Your task to perform on an android device: In the Insight Timer app, In order to improve my meditation, I would like to listen to the sounds of nature.
Image 0: 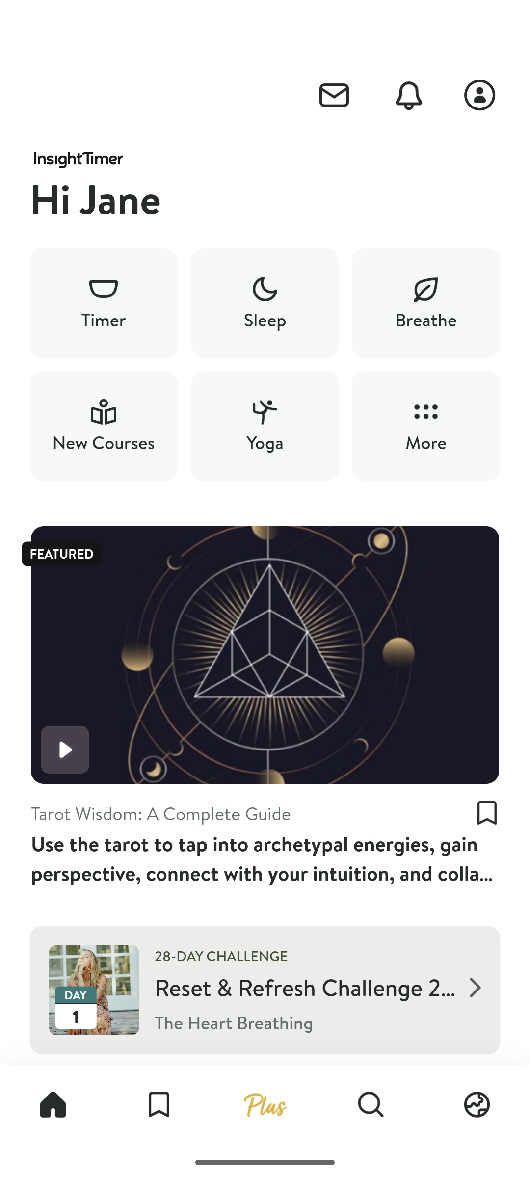
Click on the search icon
Step 0: click (371, 1105)
Image 1: 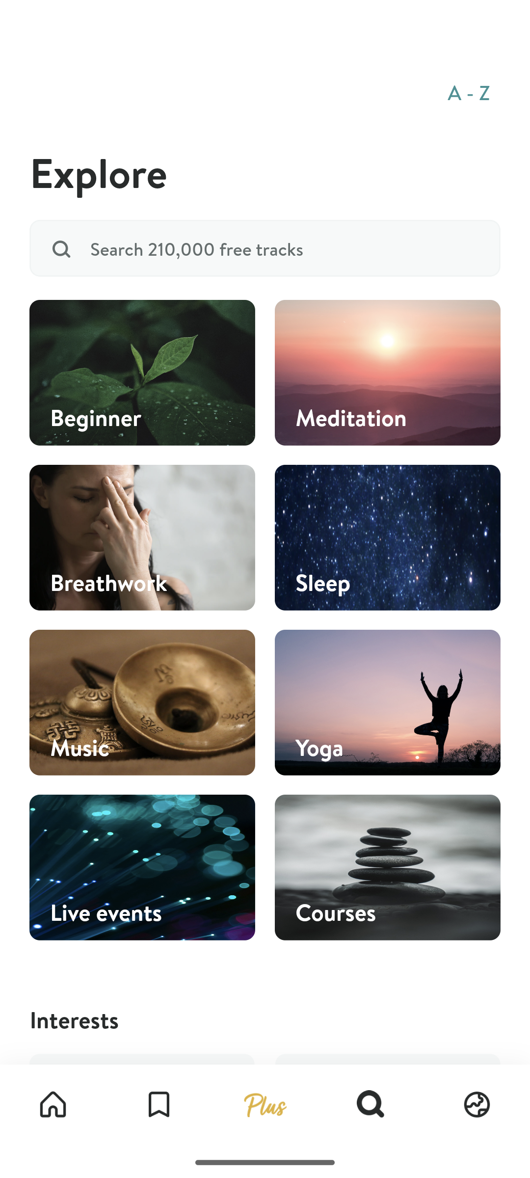
Click on the search bar
Step 1: click (294, 248)
Image 2: 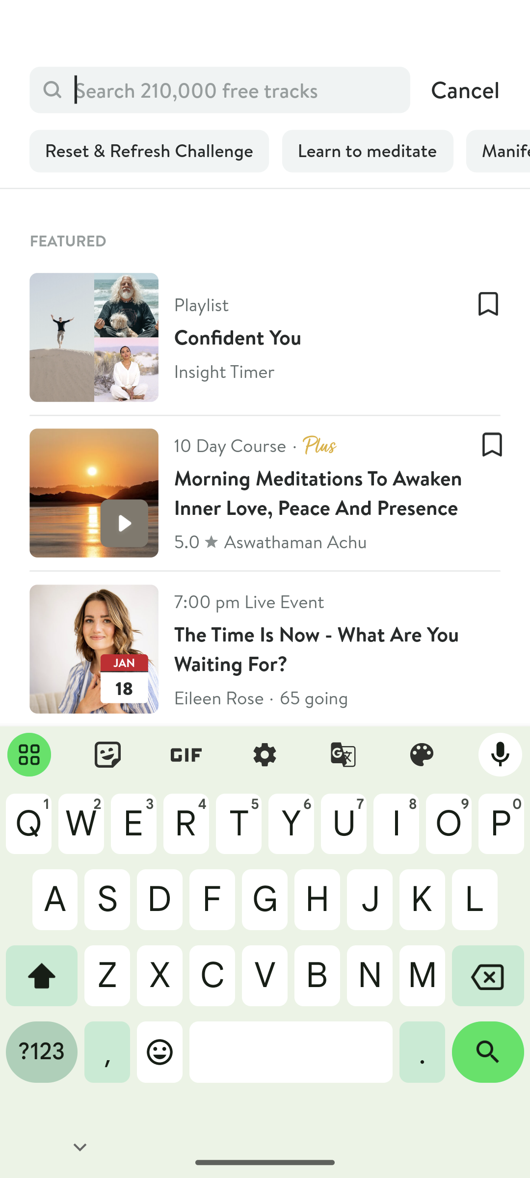
Enter a meditation as sounds of nature
Step 2: type "sounds of nature"
Image 3: 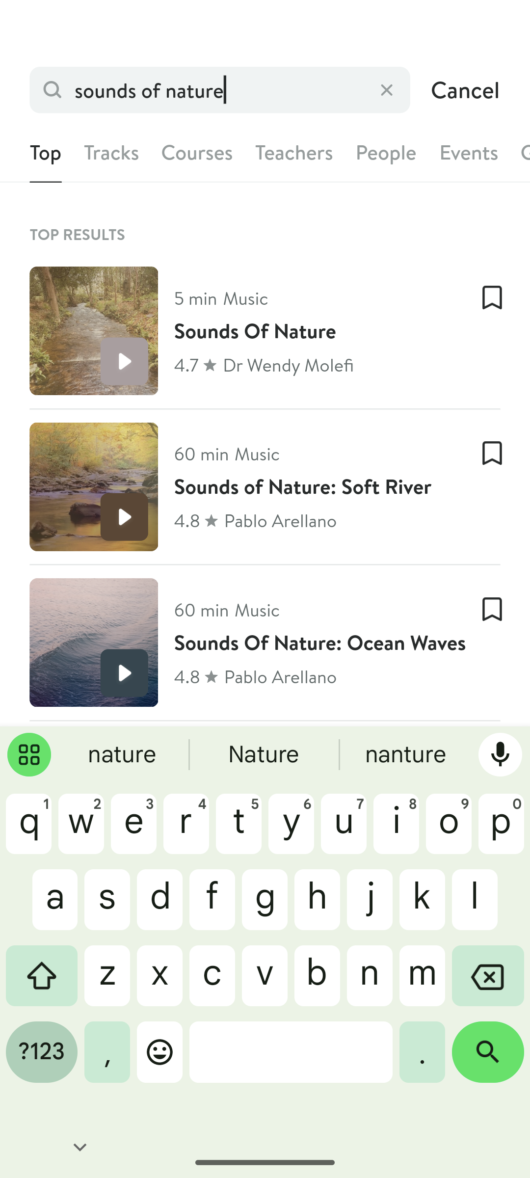
Click on the search icon
Step 3: click (488, 1059)
Image 4: 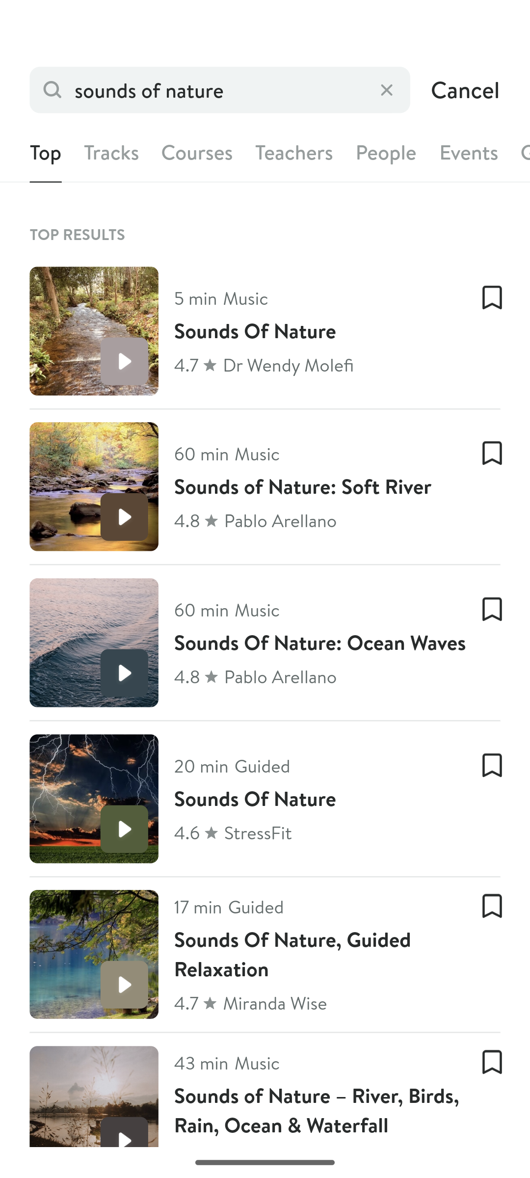
Click on the tracks 
Step 4: click (111, 156)
Image 5: 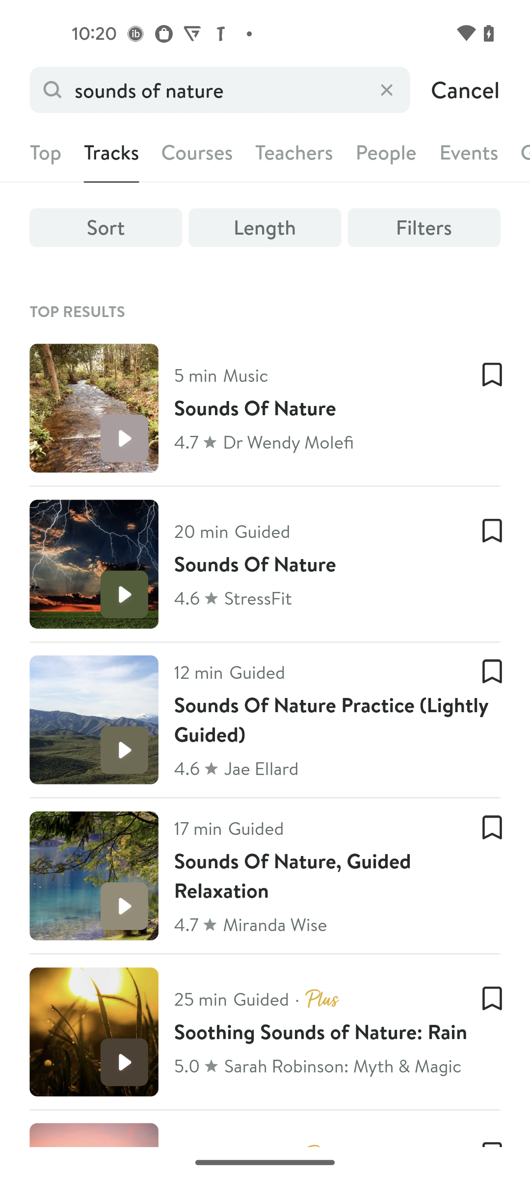
Swipe up
Step 5: scroll down
Image 6: 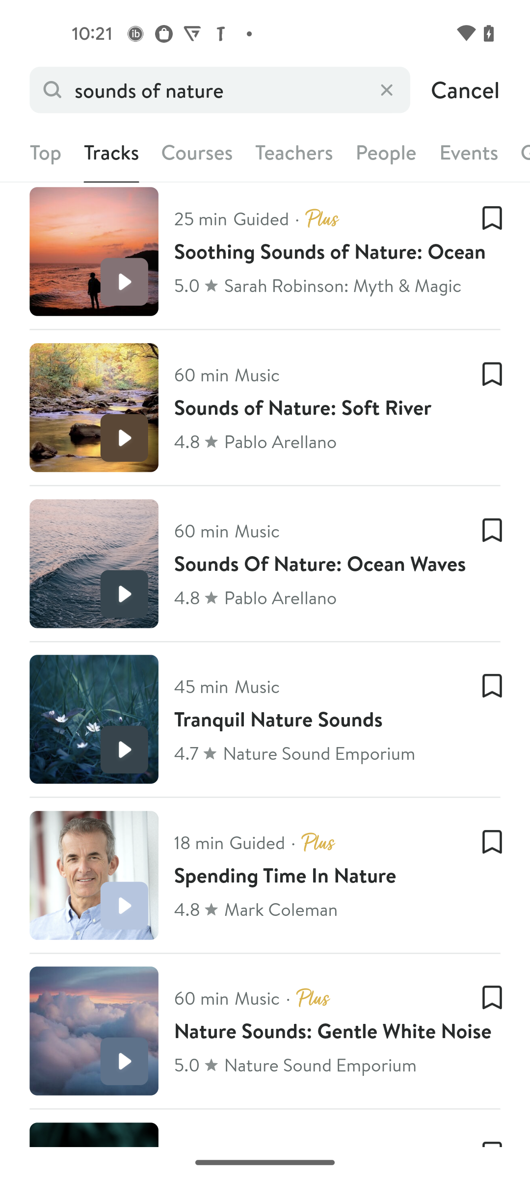
Swipe up
Step 6: scroll down
Image 7: 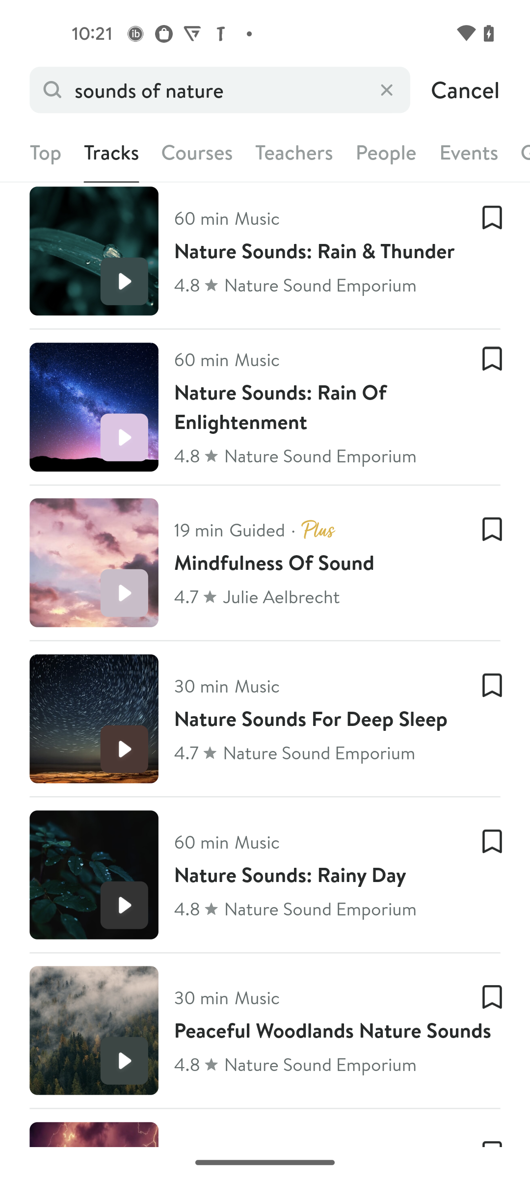
Click on Nature sounds : Rain & Thunder
Step 7: click (265, 255)
Image 8: 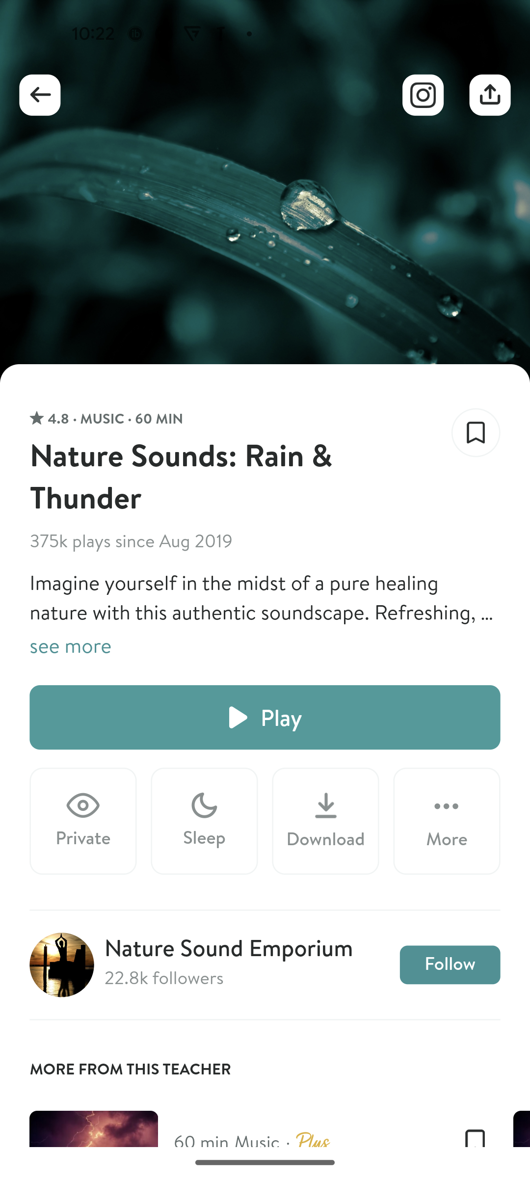
Click on the play button 
Step 8: click (265, 717)